Your task to perform on an android device: I need to check the weather forecast on The Weather Channel app because I'm thinking about going outside.
Image 0: 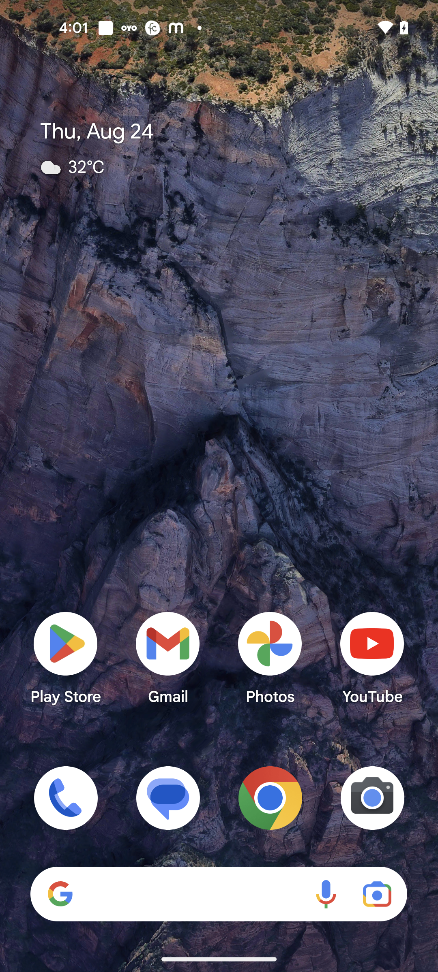
Open The Weather Channel app
Step 0: open app "The Weather Channel"
Image 1: 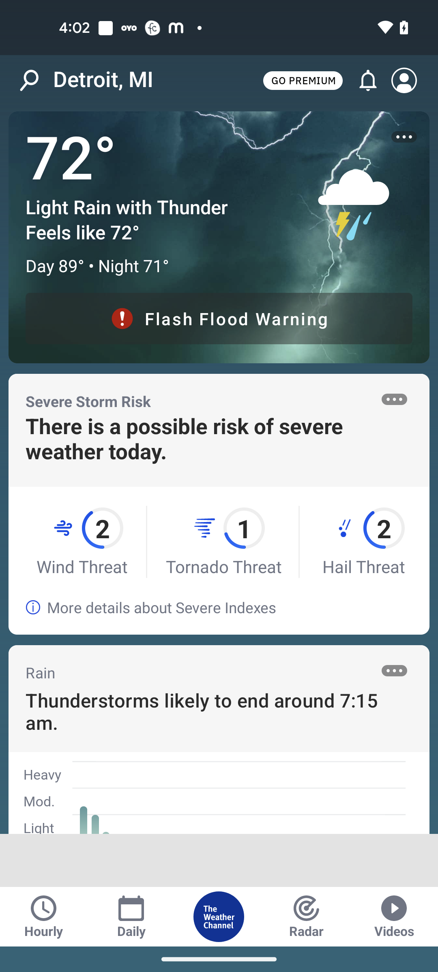
Swipe up to view more details
Step 1: scroll down
Image 2: 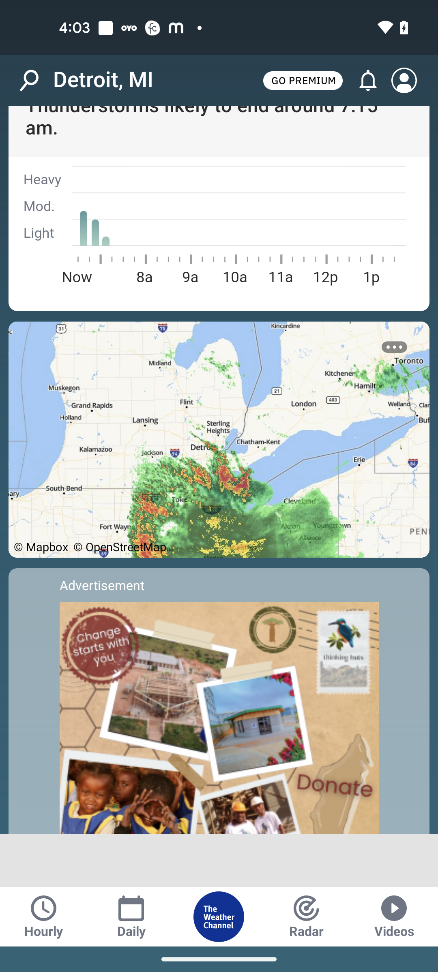
Swipe up to view more details
Step 2: scroll down
Image 3: 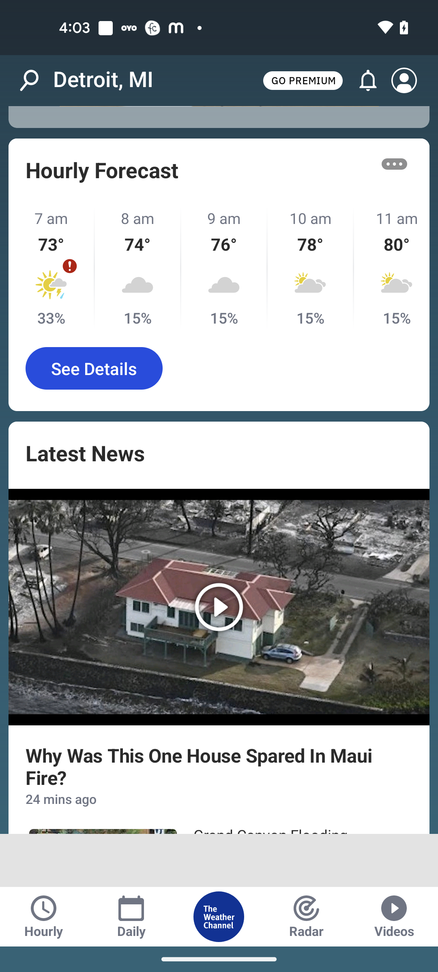
Swipe up to view more details
Step 3: scroll down
Image 4: 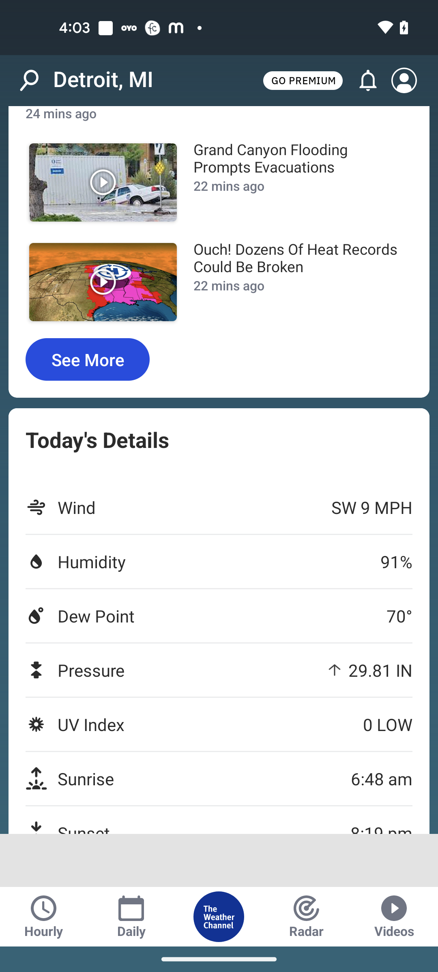
Swipe up to view more details
Step 4: scroll down